Your task to perform on an android device: I have to go out with my friends to my favourite restaurant, called Beti Sitti, for dinner, so I want to go through the weather update before stepping out. In the Weather&Radar app, check the weather.
Image 0: 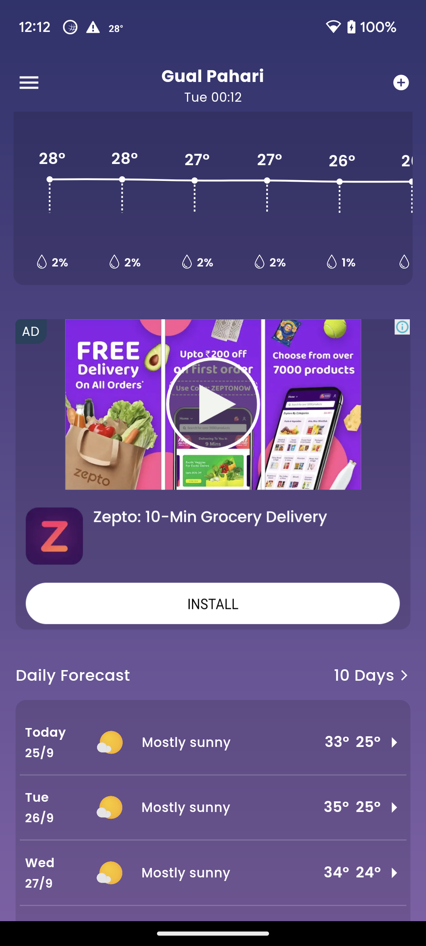
Open the Weather&Radar app.
Step 0: open app "Weather&Radar"